Your task to perform on an android device: I can not waste any minutes of my weekend. View the details of the Train departing at 07:02 in the SAR app.
Image 0: 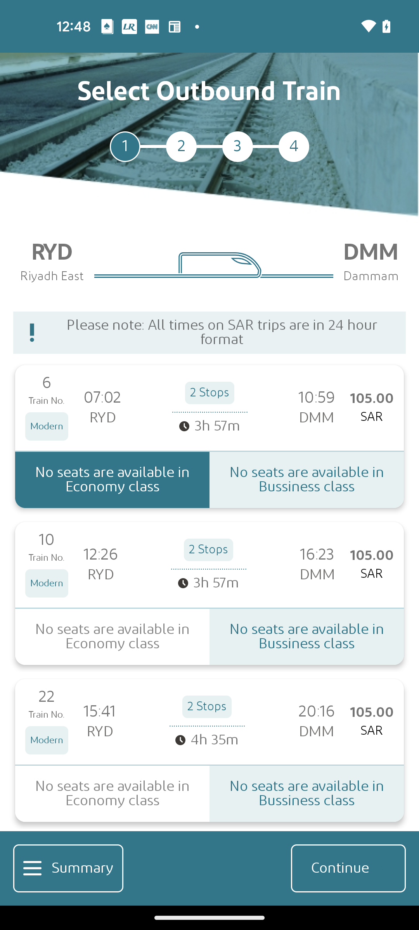
Click on the Summary option
Step 0: click (68, 868)